Your task to perform on an android device: Share a playout video by the cure to increase engagement and amusement while also providing vital information to a friend using the YouTube app.
Image 0: 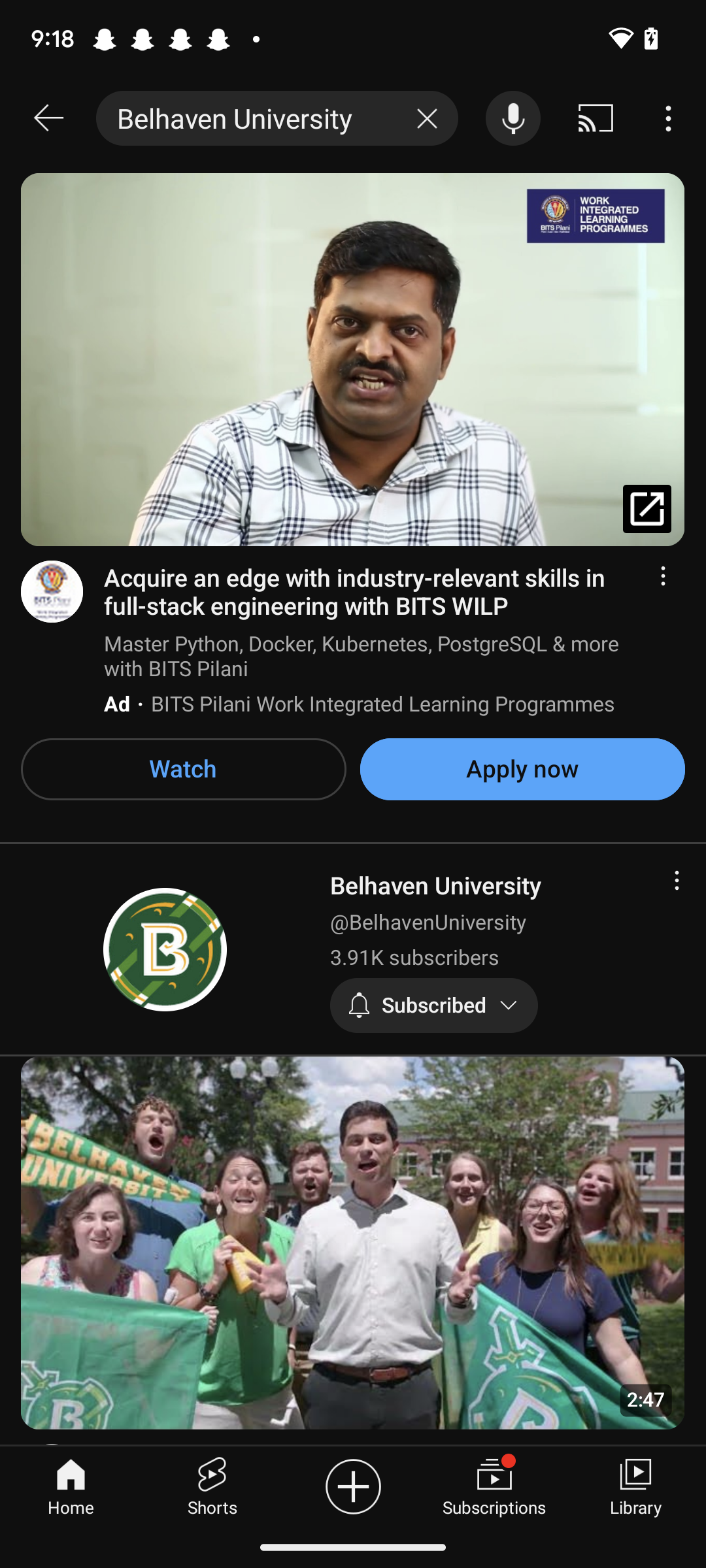
Click on the search bar at the top of the screen
Step 0: click (243, 118)
Image 1: 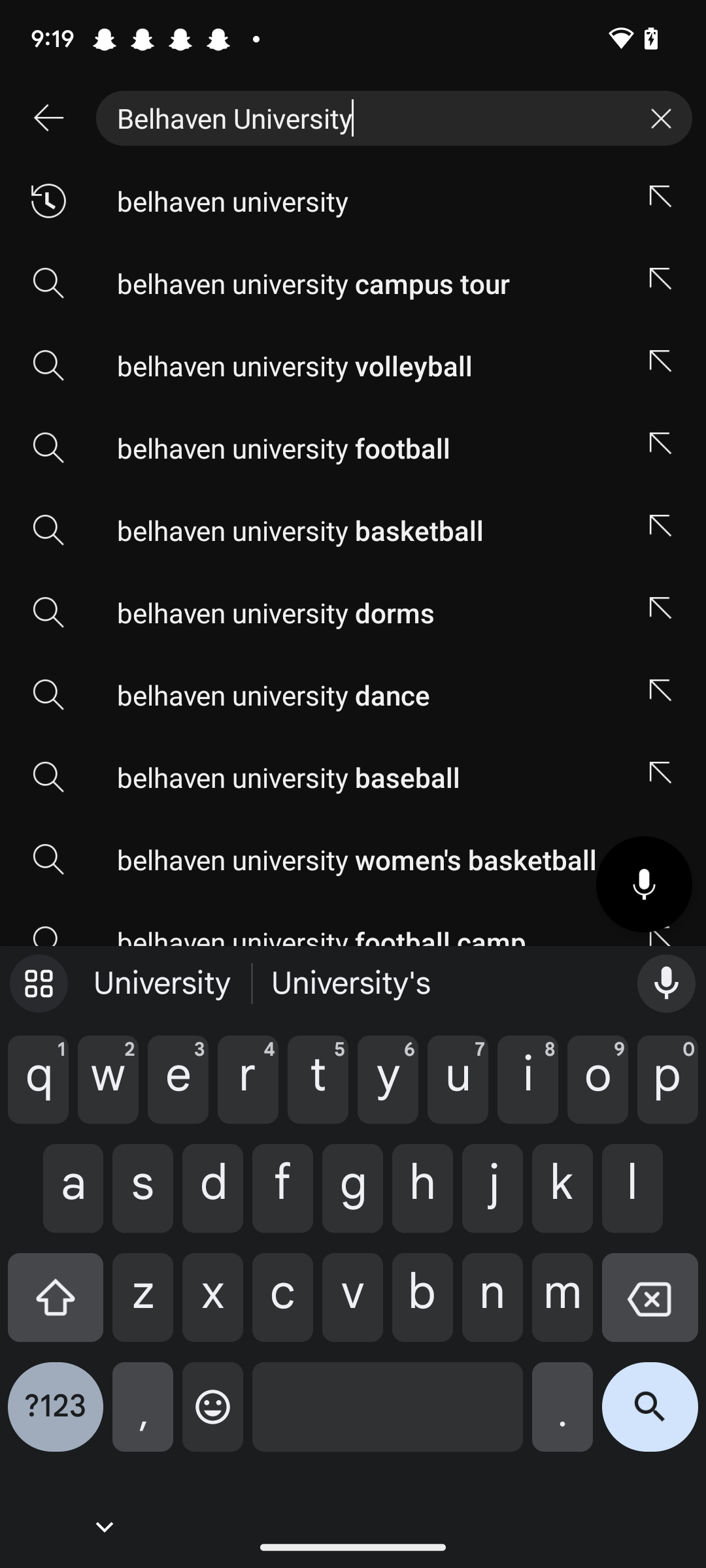
Click on the cross icon at the top right corner of the screen
Step 1: click (664, 118)
Image 2: 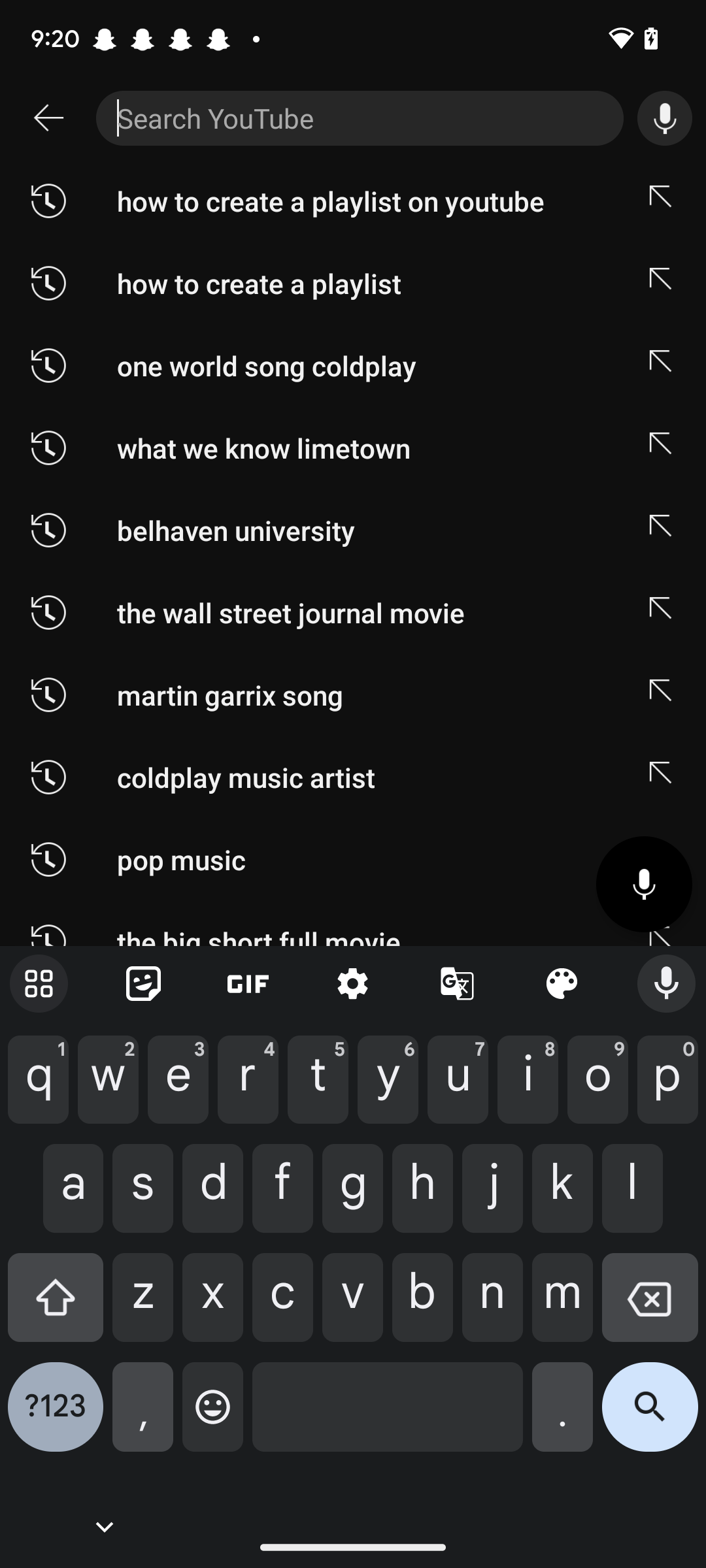
Type the cure in the search bar
Step 2: type "the cure"
Image 3: 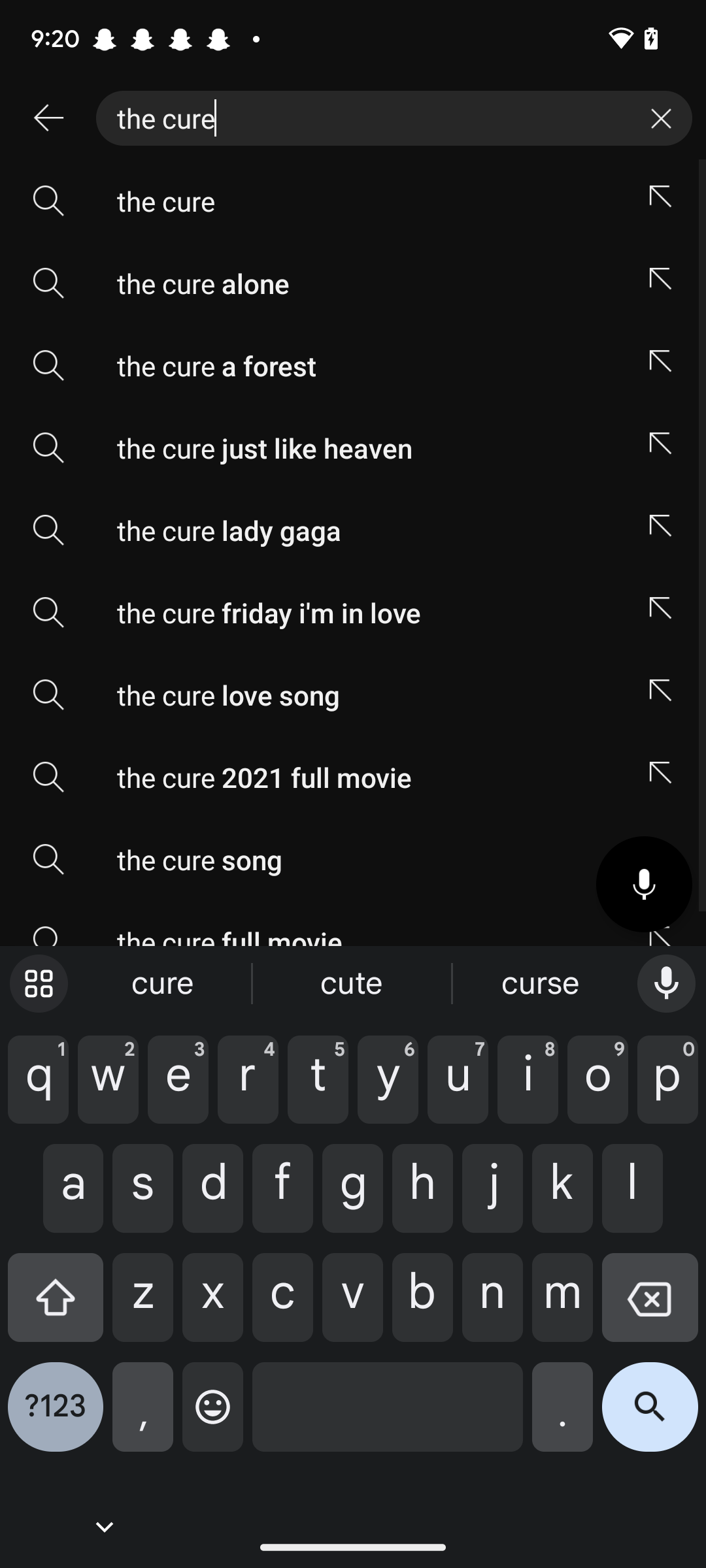
Click on the search icon at the bottom right corner of the screen
Step 3: click (650, 1417)
Image 4: 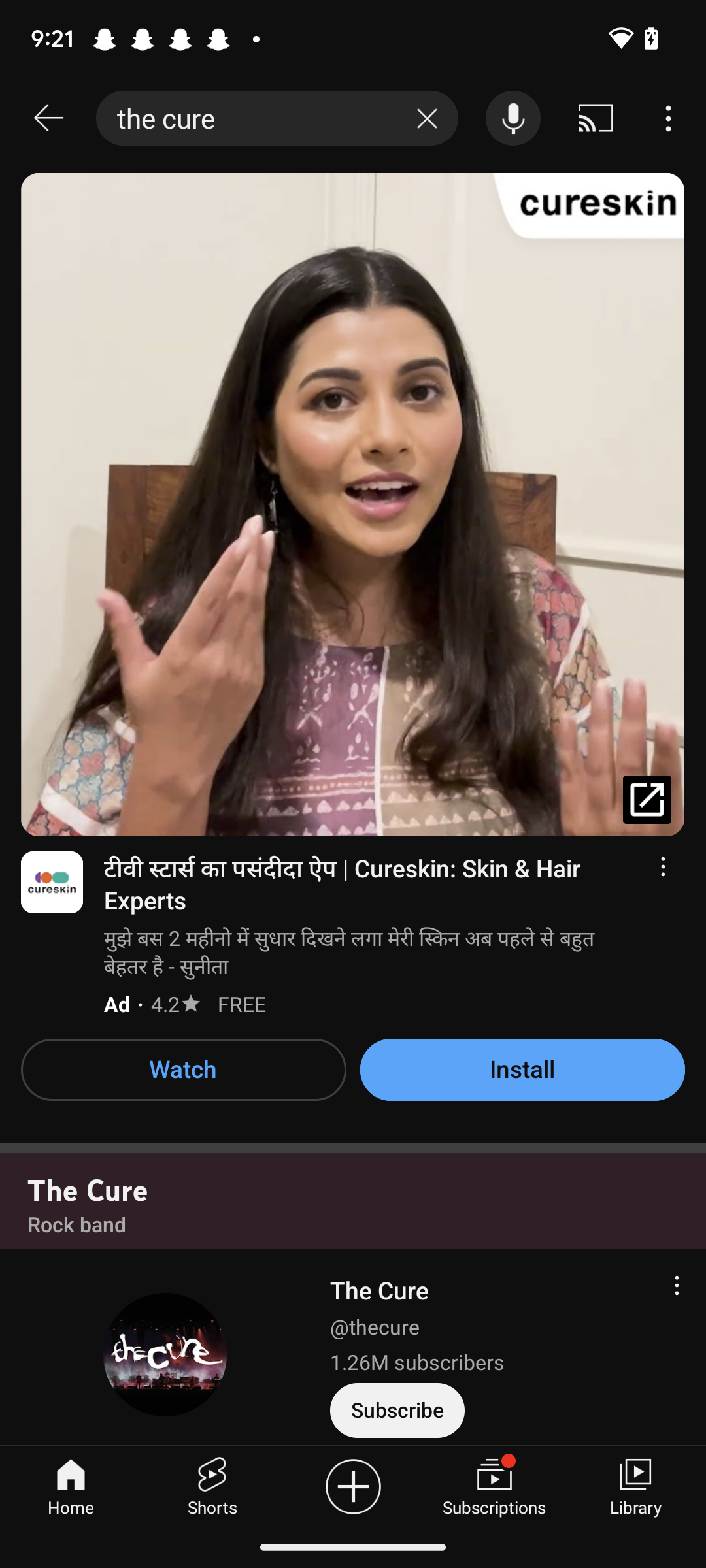
Scroll up
Step 4: scroll down
Image 5: 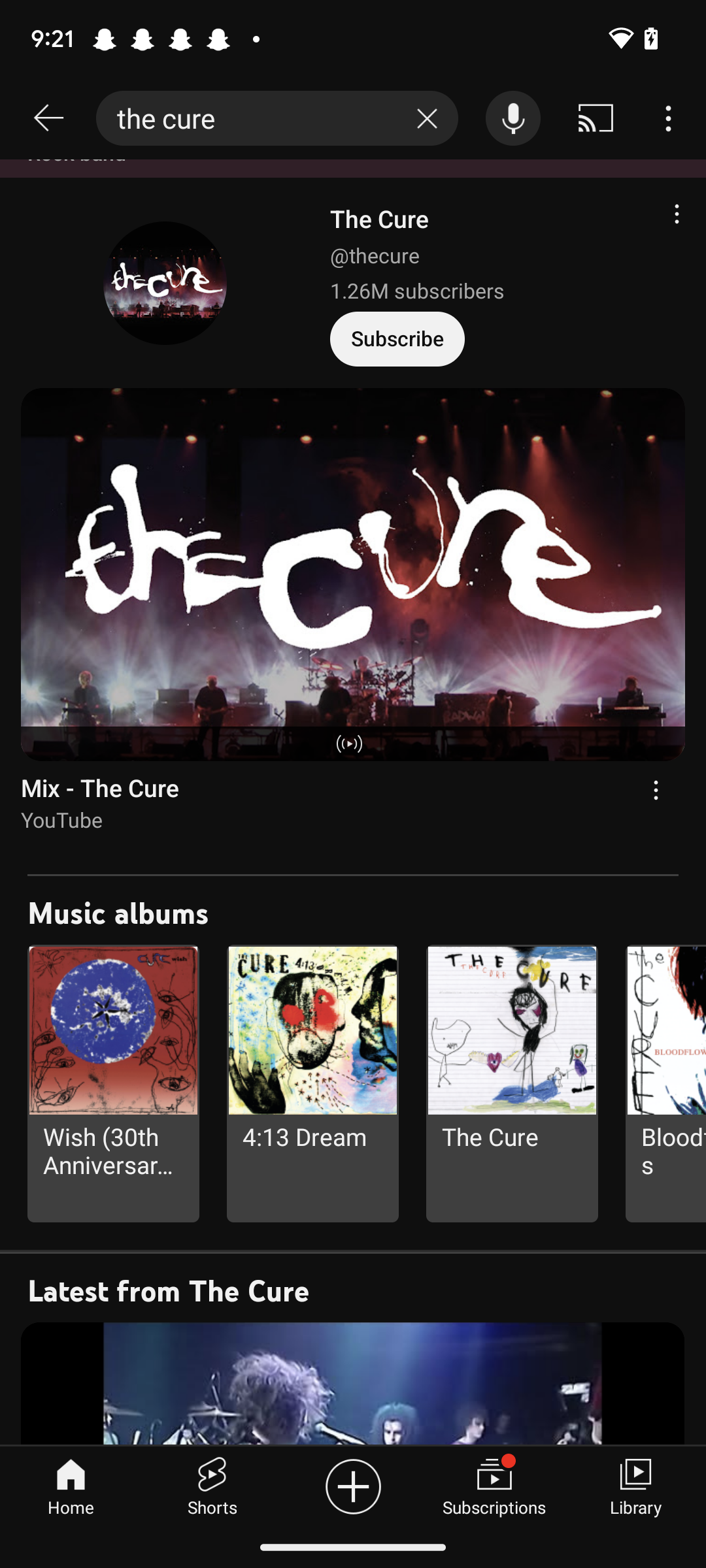
Scroll up
Step 5: scroll down
Image 6: 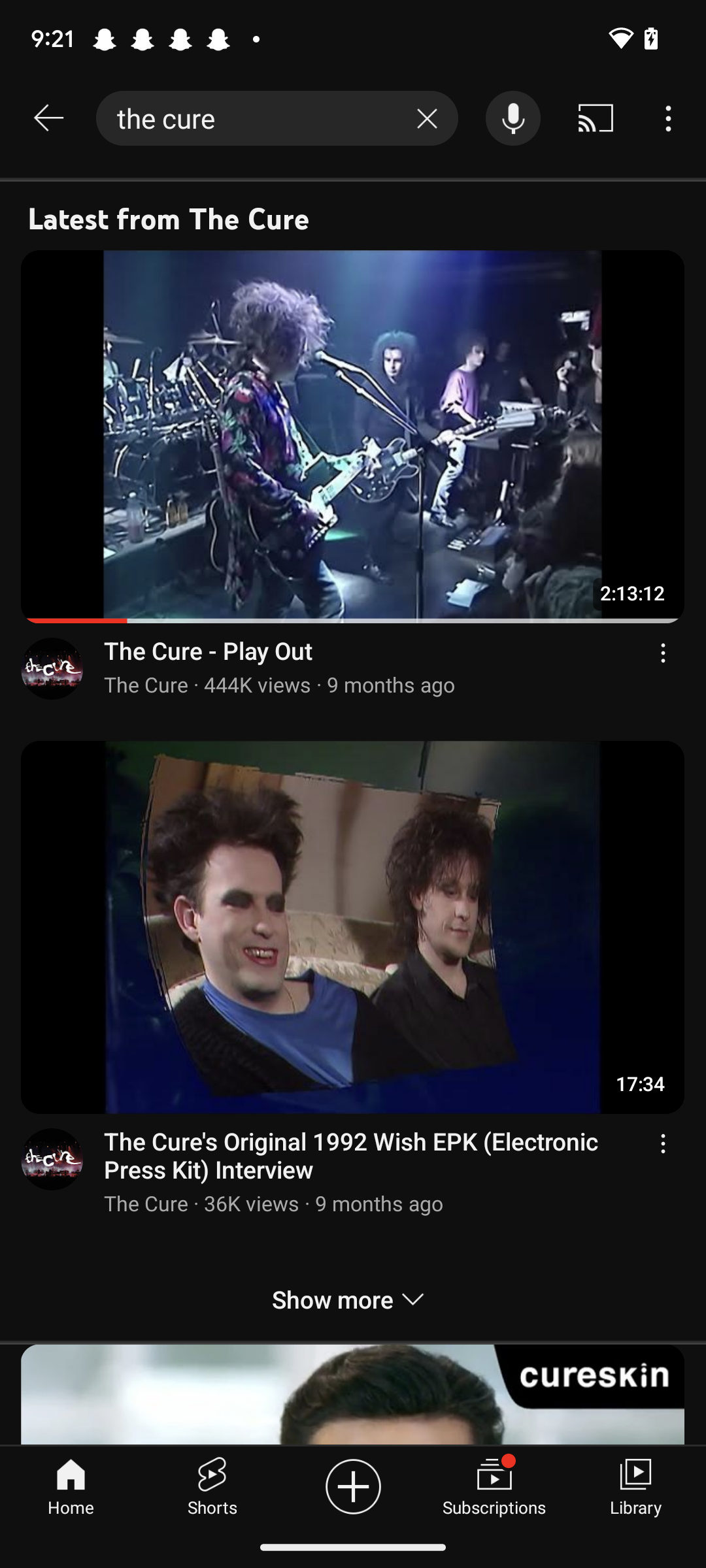
Click on the first video at the top of the screen
Step 6: click (353, 495)